Your task to perform on an android device: I want to buy running shoes at the lowest price, so compare the Kalenji green-colored running shoes with other Kalenji brand running shoes.
Image 1: 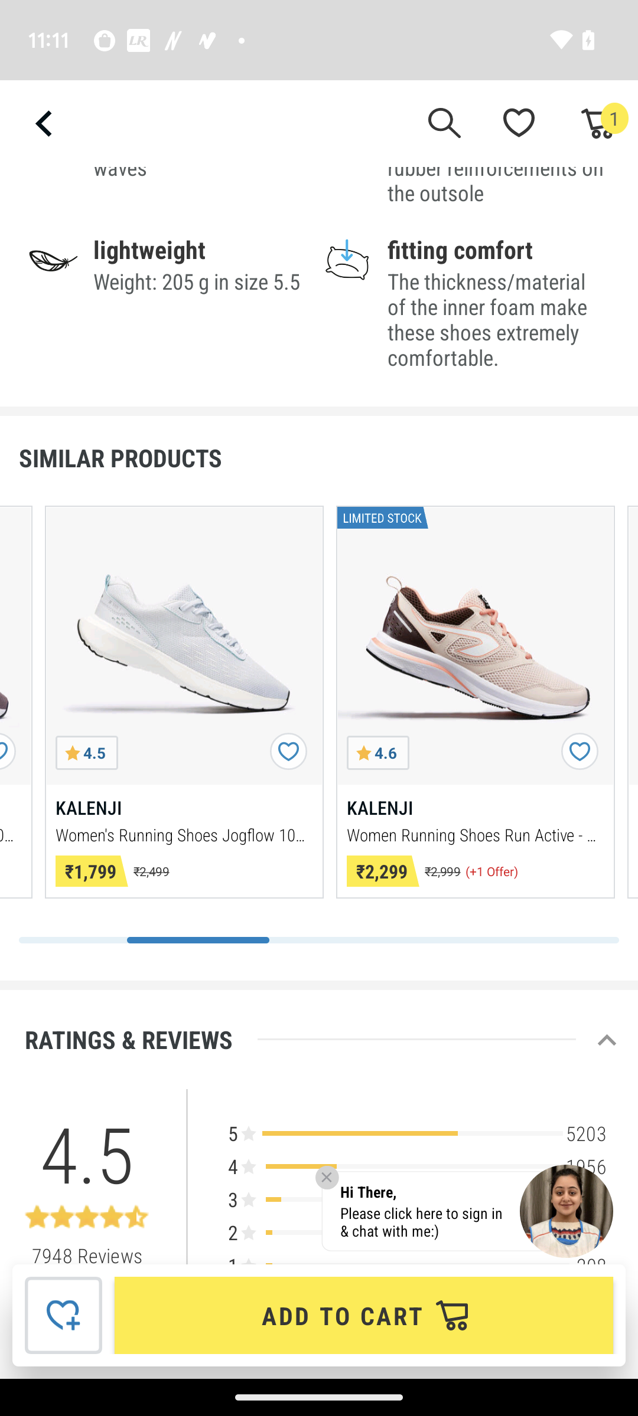
Scroll left the images of shoes for the comparison.
Step 1: scroll right
Image 2: 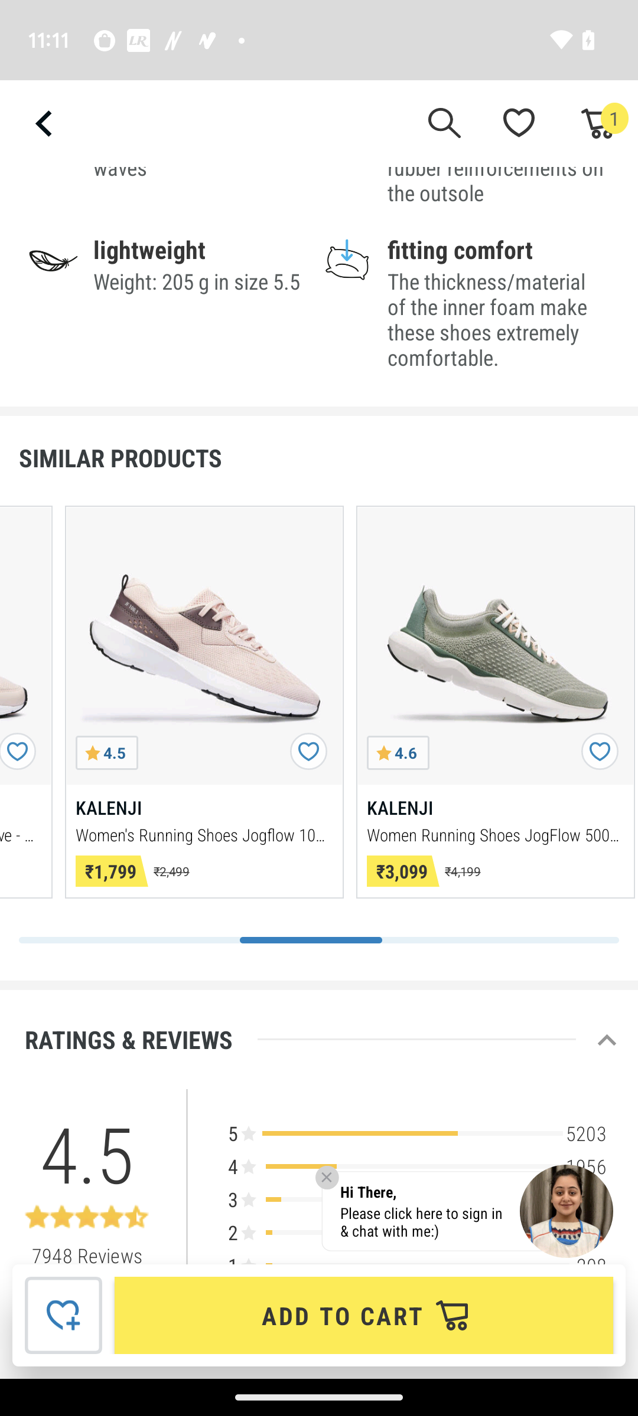
Scroll left the images of shoes for the comparison.
Step 2: scroll right